Your task to perform on an android device: I'd want to utilize the Banggood app to look for Projecter, which I require at my house for some formal job.
Image 0: 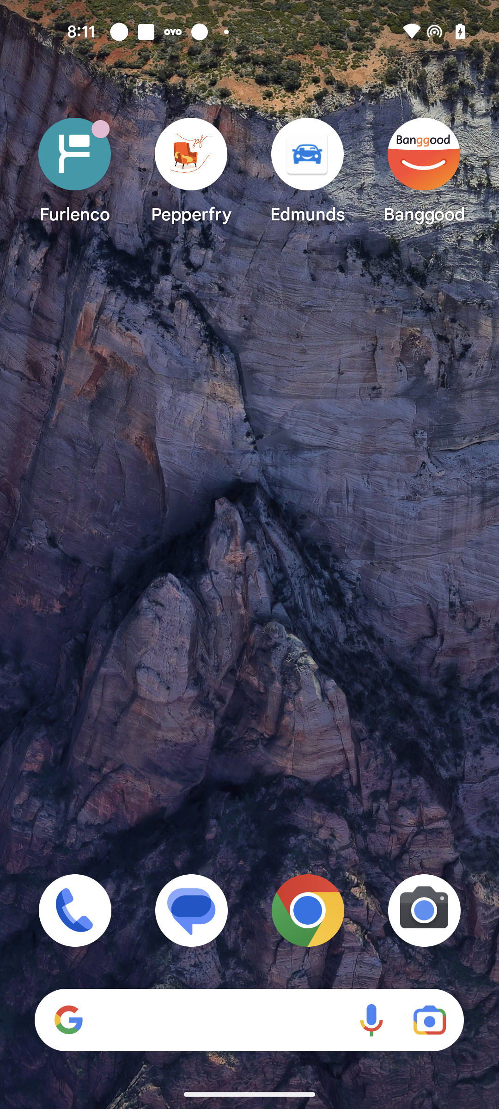
Open the Banggood app
Step 0: open app "Banggood"
Image 1: 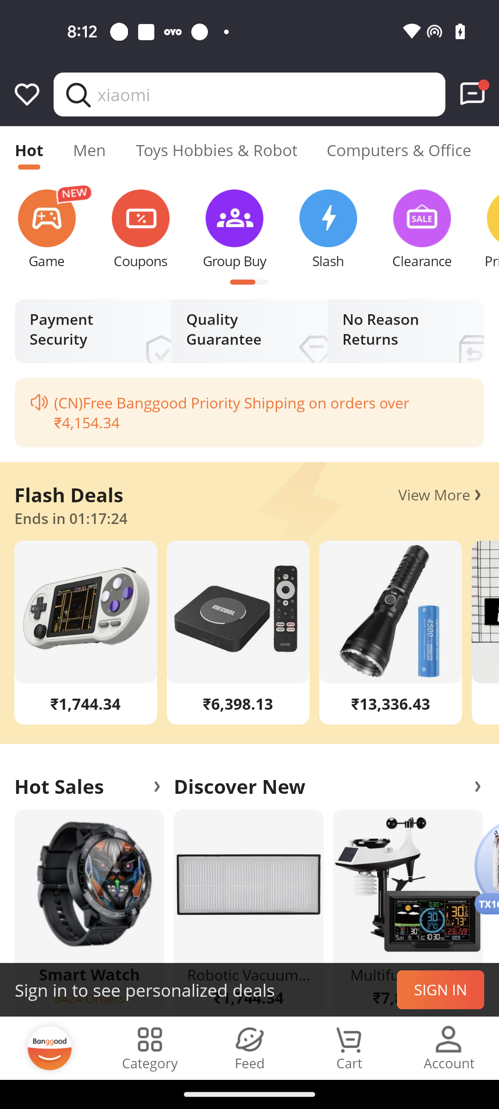
Click on the search bar
Step 1: click (271, 94)
Image 2: 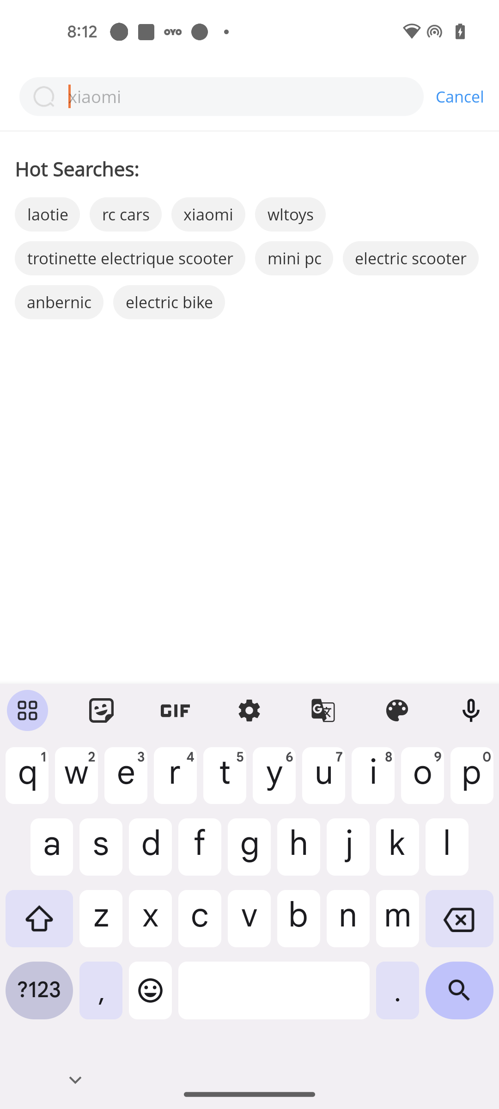
Search for Projecter
Step 2: type "Projecter"
Image 3: 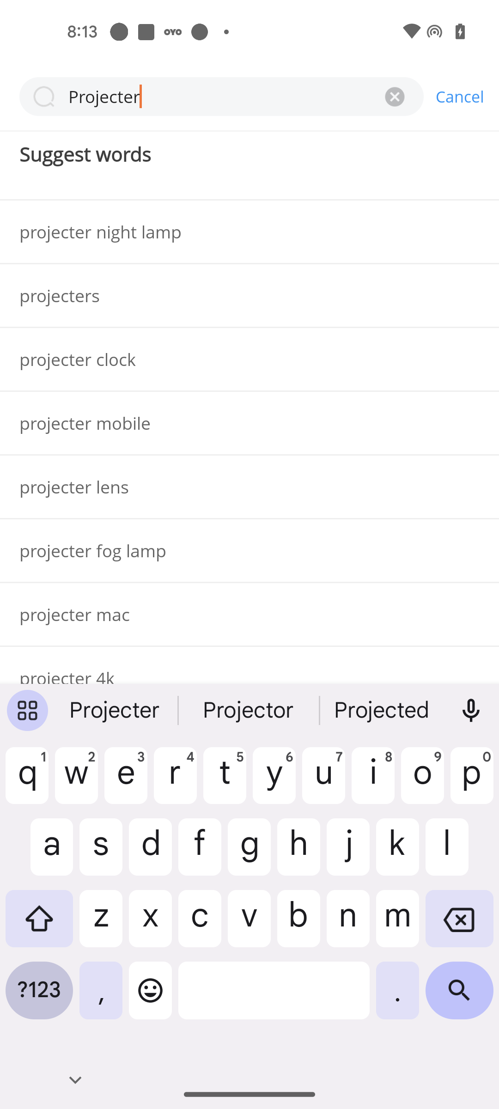
Click on the search icon at the bottom right corner of the screen
Step 3: click (459, 997)